Your task to perform on an android device: There will be some changes in the YMCA time scheduling ,Create a calendar event with Jane at Janedbwpersonatest@gmial.com to discuss the same at 10:30 AM on 24th August 2023 in the calendar app
Image 0: 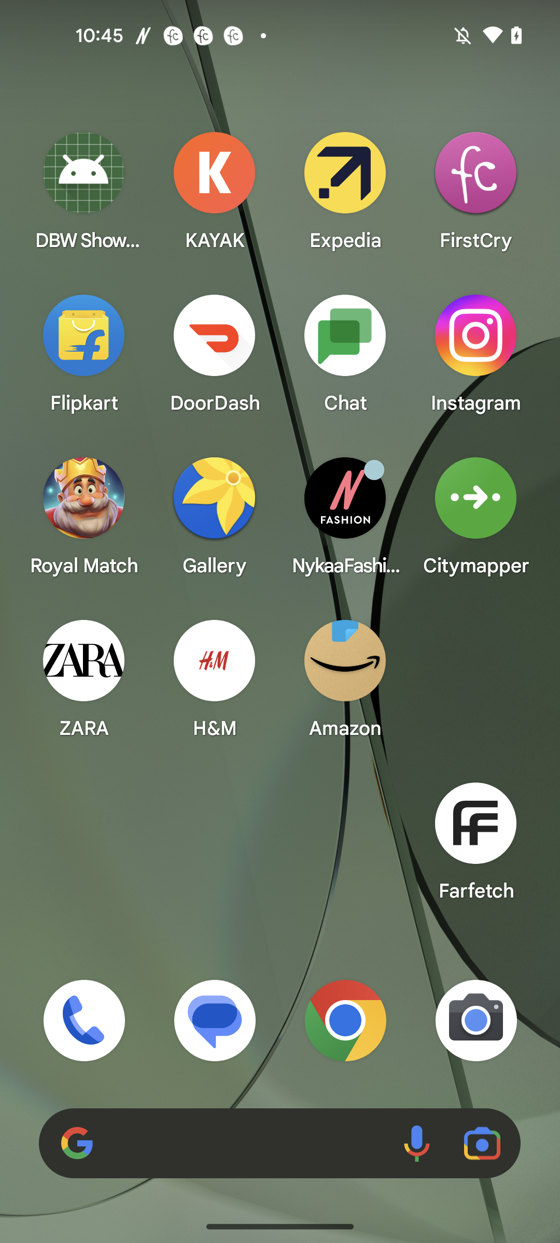
Open the Calendar app
Step 0: open app "Calendar"
Image 2: 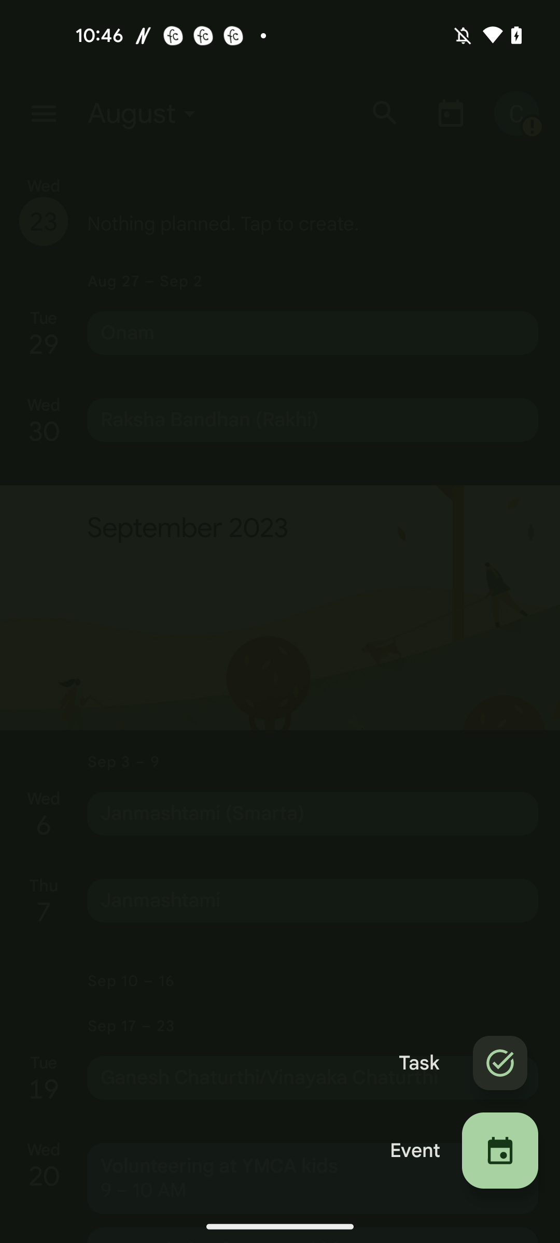
Select the Event option
Step 2: click (415, 1150)
Image 3: 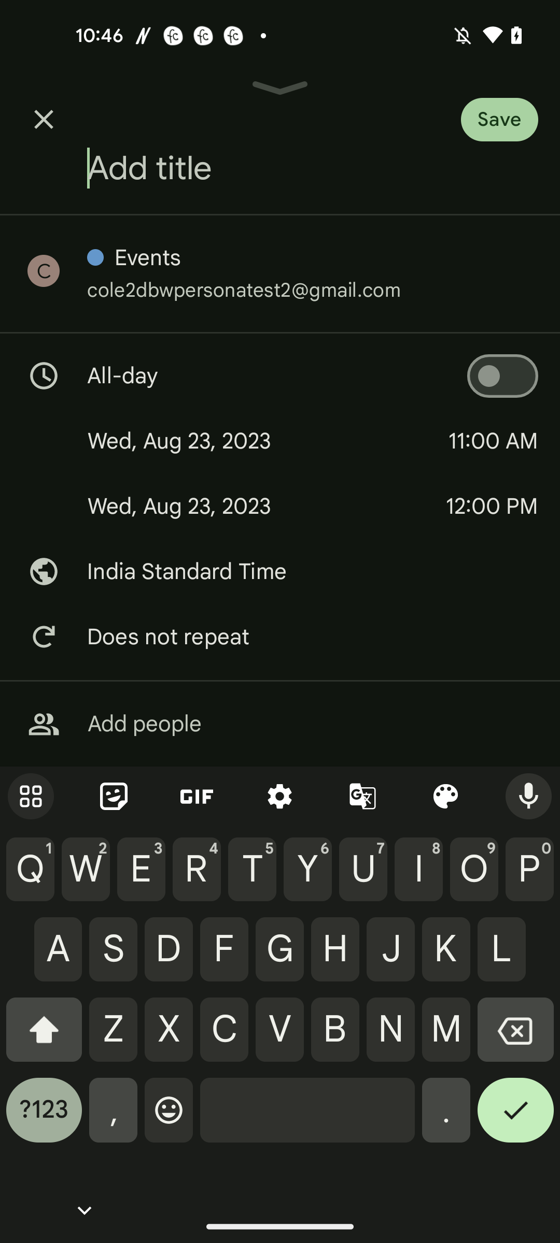
Add the title as Reschedule Timing for the event
Step 3: type "Reschedule Timing"
Image 4: 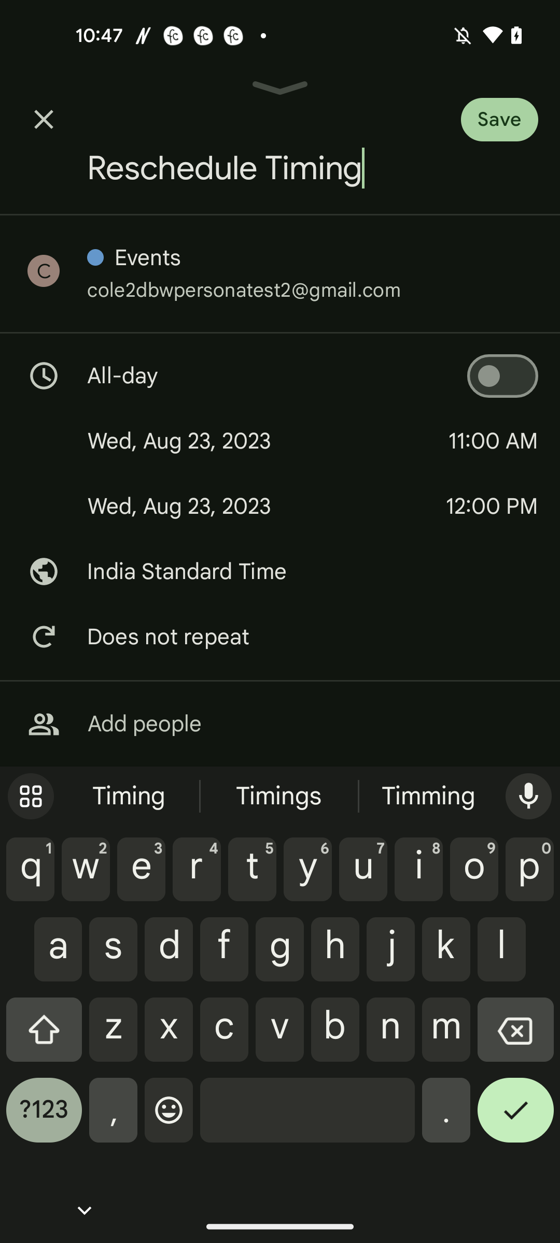
Go to the Dates section
Step 4: click (268, 441)
Image 5: 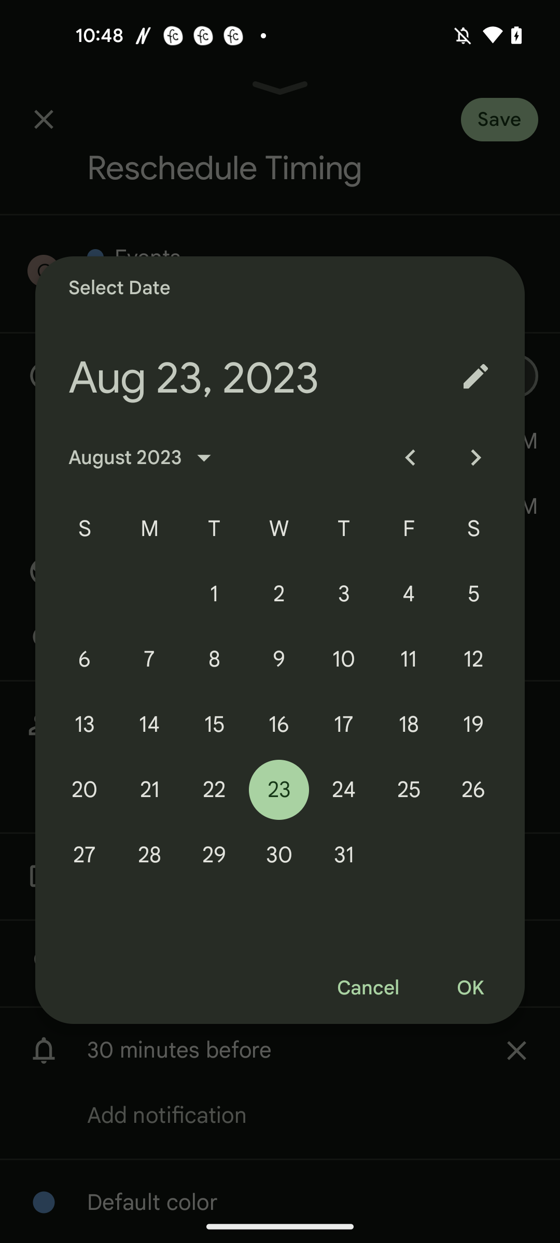
Set the Date to 24 August
Step 5: click (344, 790)
Image 6: 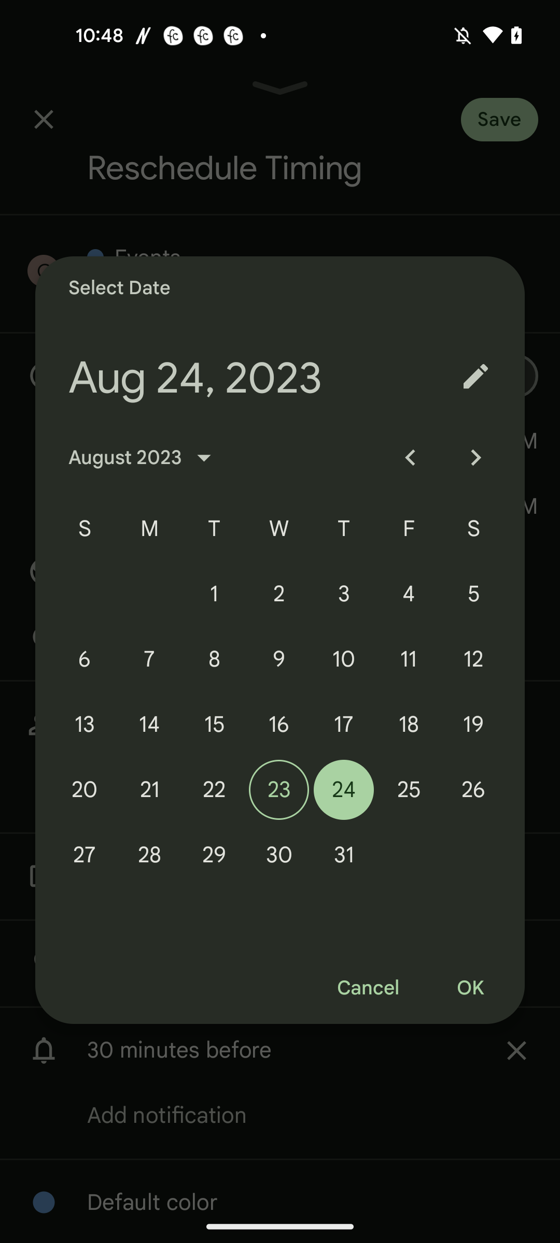
Click on the OK button at the bottom right corner of the pop up
Step 6: click (470, 988)
Image 7: 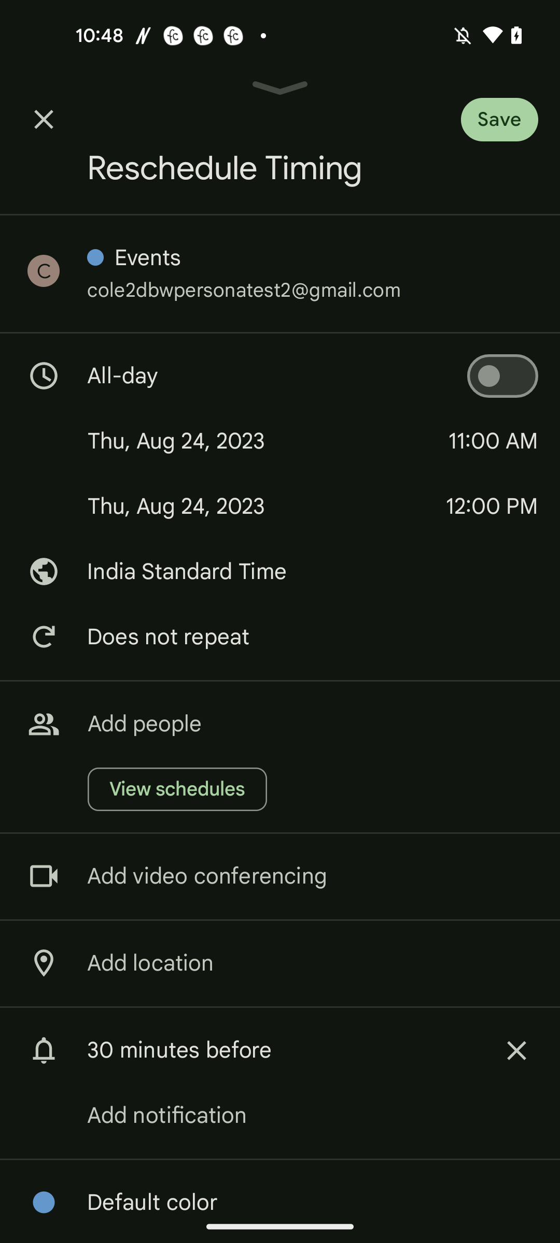
Click on the event Start time section
Step 7: click (493, 441)
Image 8: 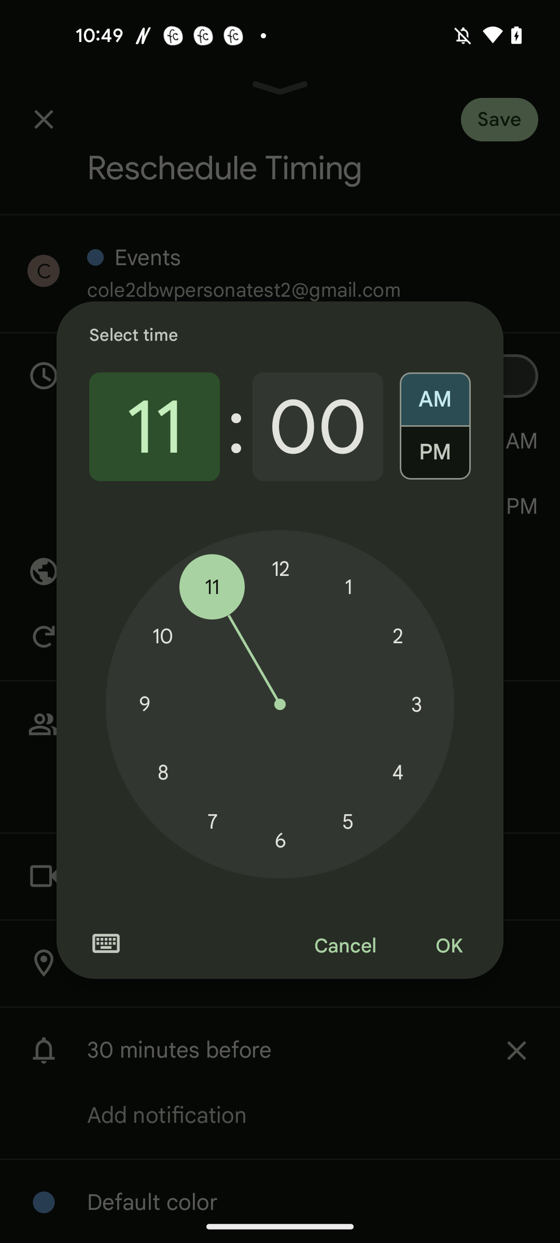
Set the hours to 10
Step 8: click (162, 637)
Image 9: 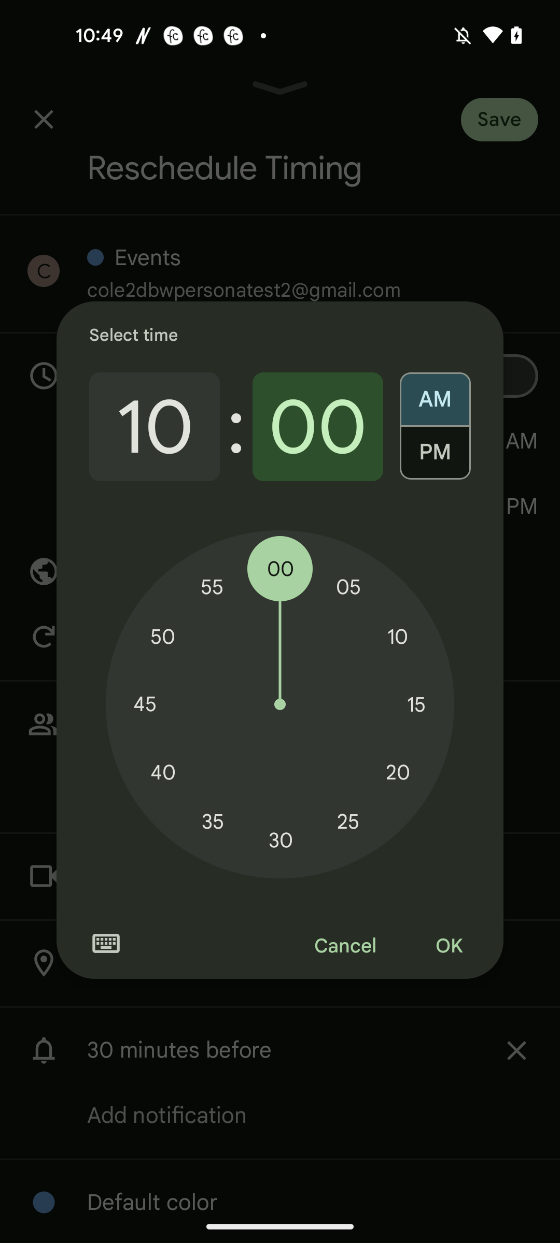
Set the Minutes to 30
Step 9: click (280, 840)
Image 10: 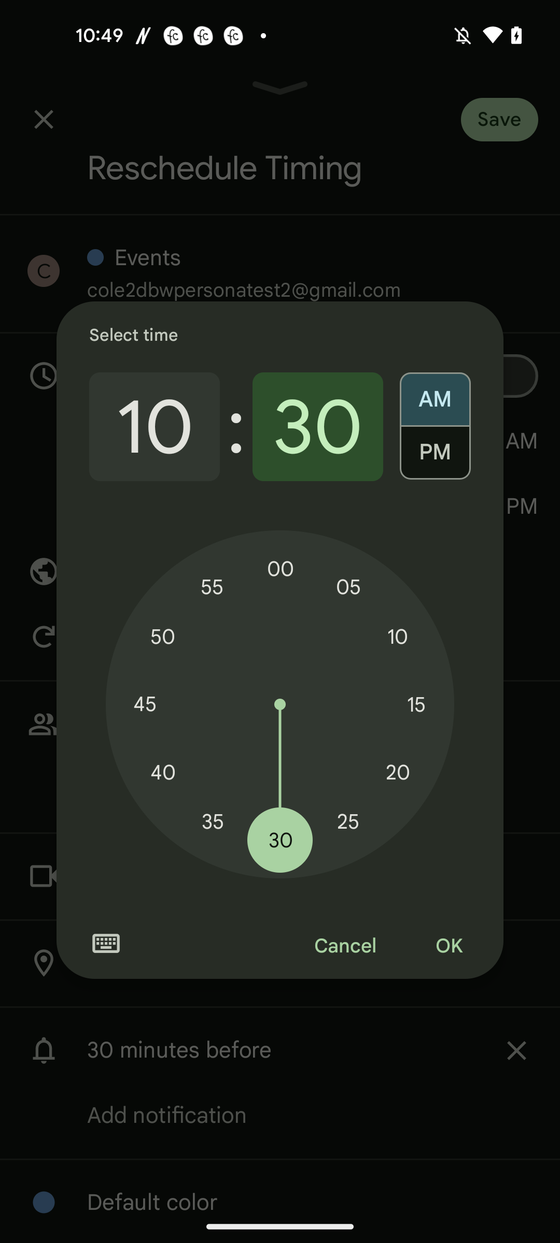
Click on the OK button in the pop up
Step 10: click (449, 946)
Image 11: 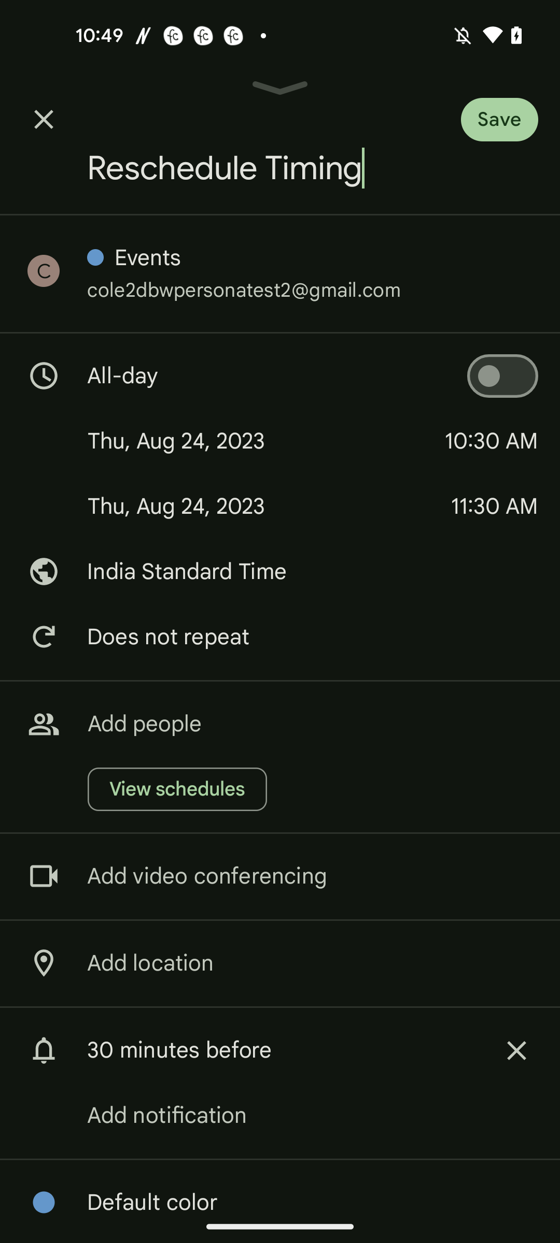
Click on Add people option
Step 11: click (144, 724)
Image 12: 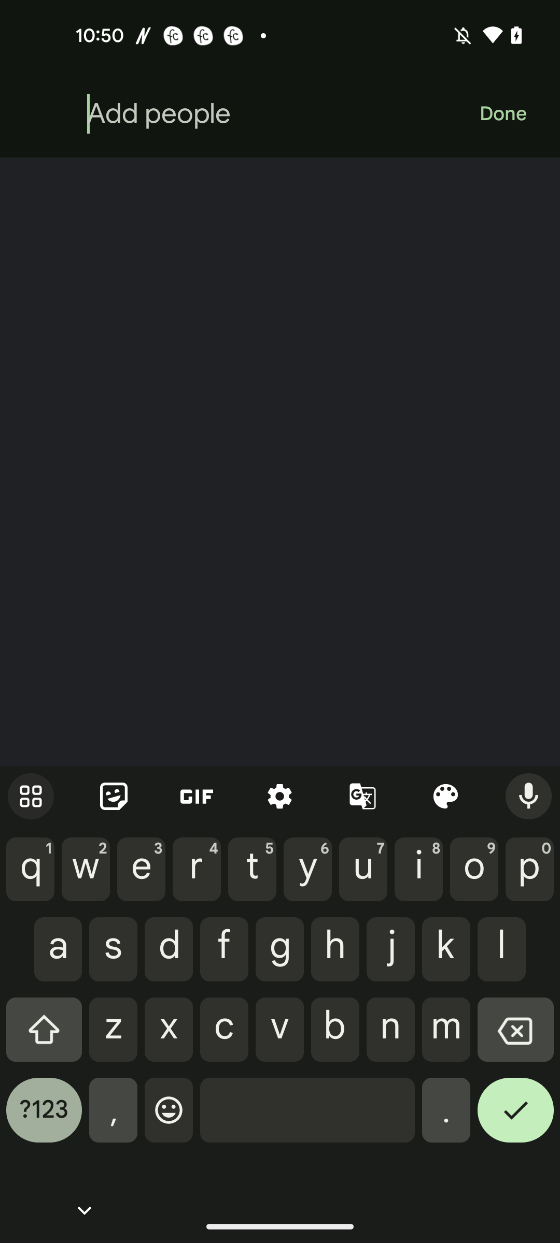
Type Janedbwpersonatest@gmail in the Add people input section
Step 12: type "Janedbwpersonatest@gmail"
Image 14: 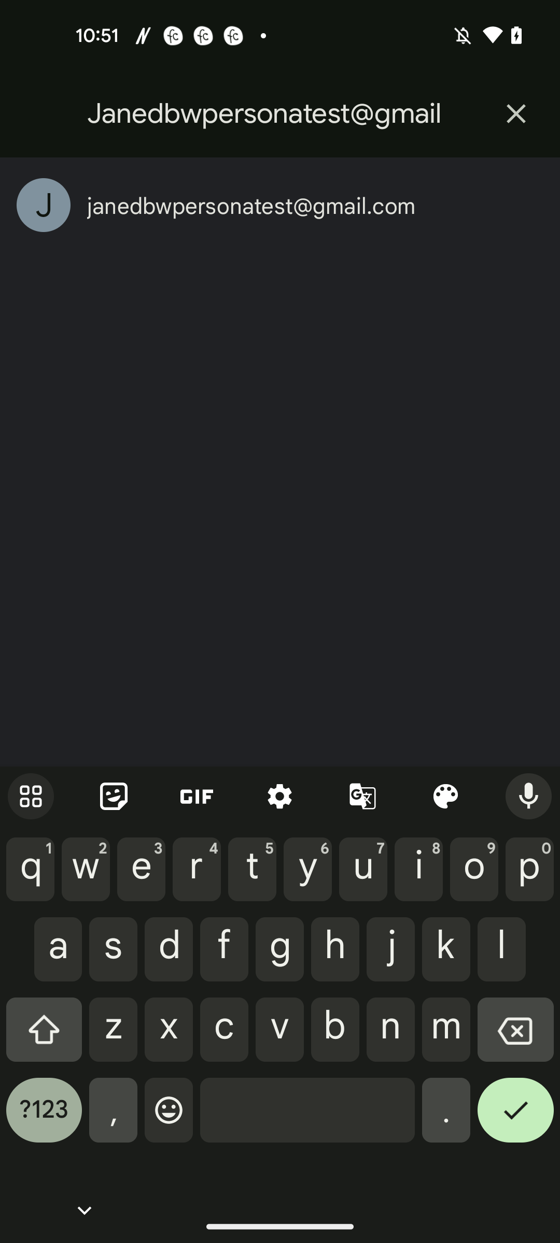
Click on the resulted mail id
Step 14: click (251, 206)
Image 15: 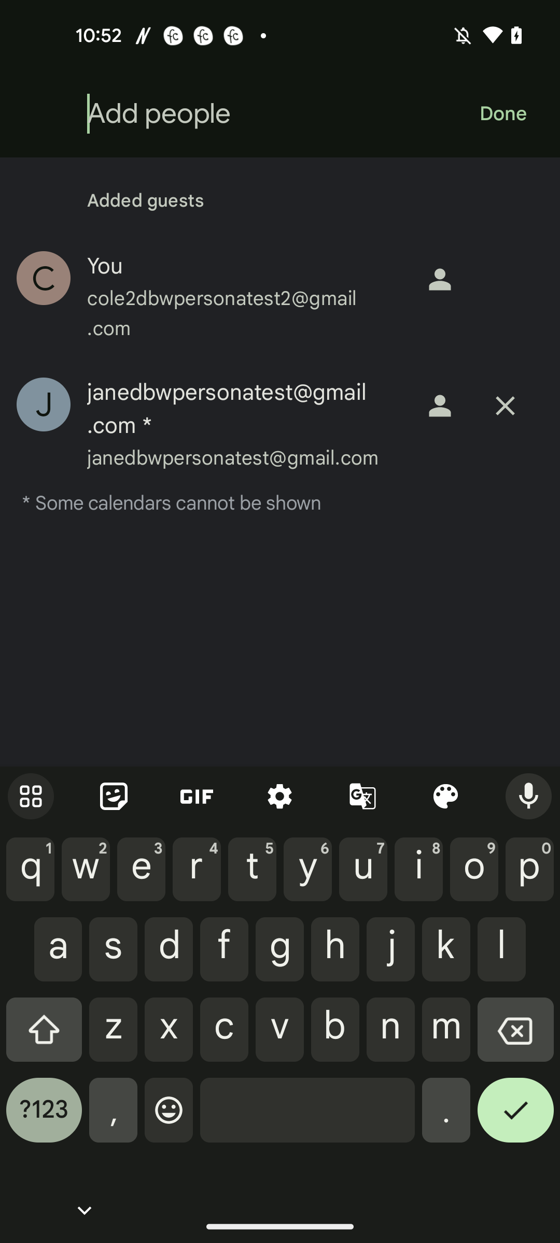
Click on the Done button at the top right corner of the screen
Step 15: click (503, 113)
Image 16: 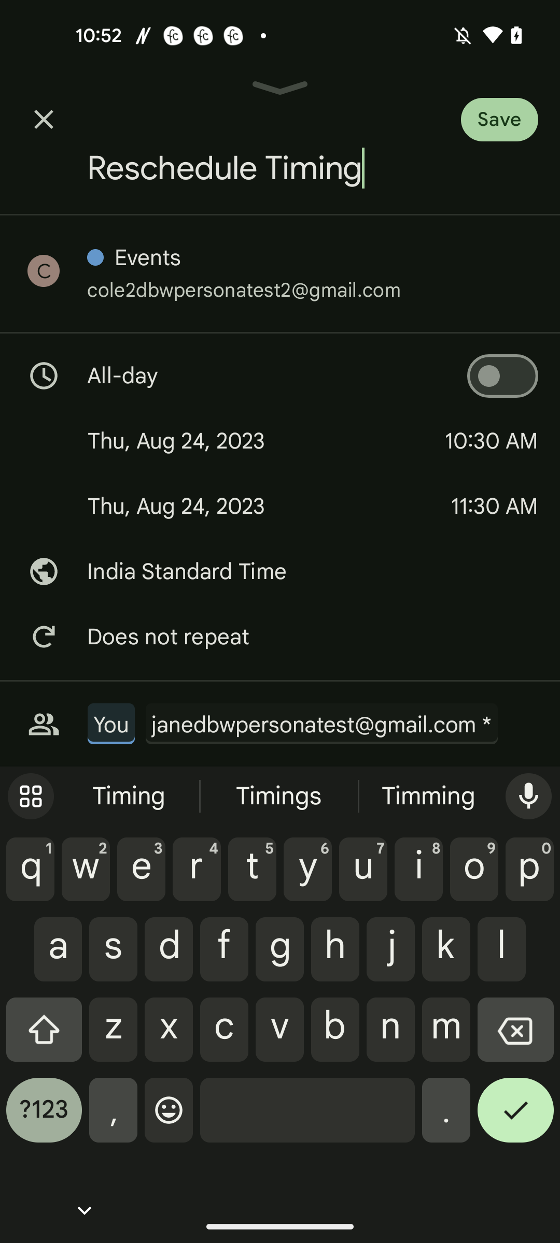
Save the Event by clicking on the save button at the top right corner of the screen
Step 16: click (522, 113)
Image 17: 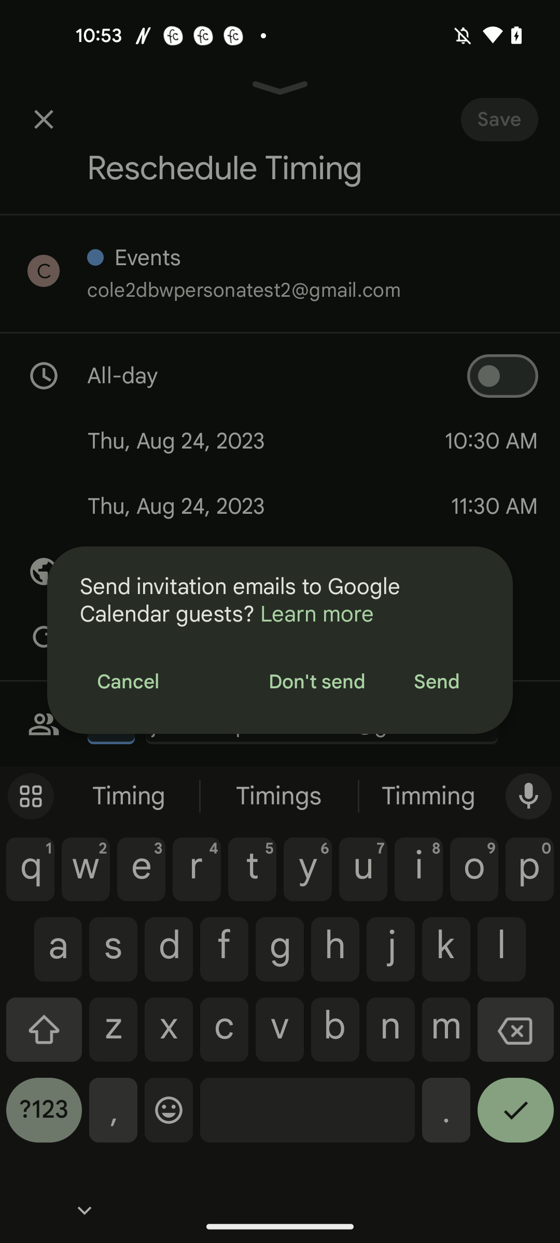
Select the Send button in the pop up
Step 17: click (436, 682)